Your task to perform on an android device: In the Hardware Shack app, search for Drill machine
Image 0: 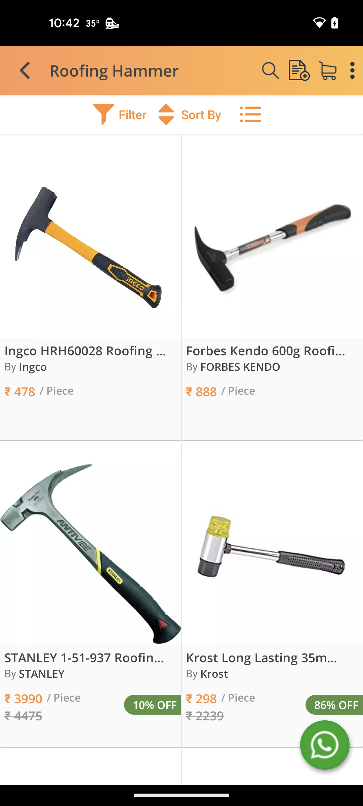
Open Hardware Shack app
Step 0: open app "Hardware Shack"
Image 1: 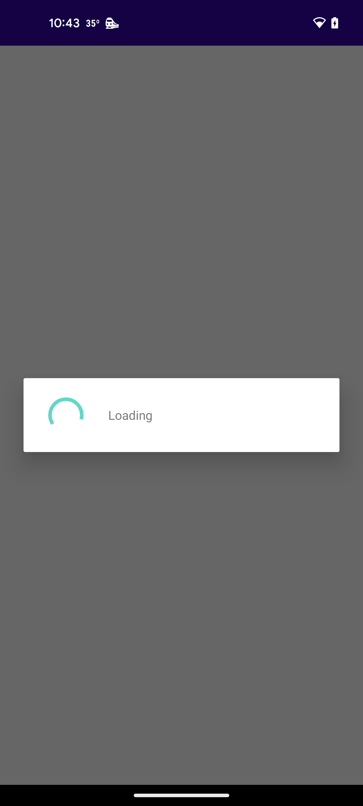
Open Hardware Shack app
Step 1: wait
Image 2: 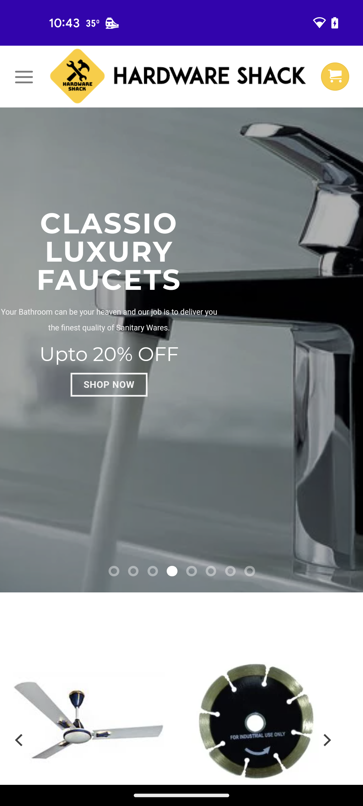
click on menu icon
Step 2: click (19, 85)
Image 3: 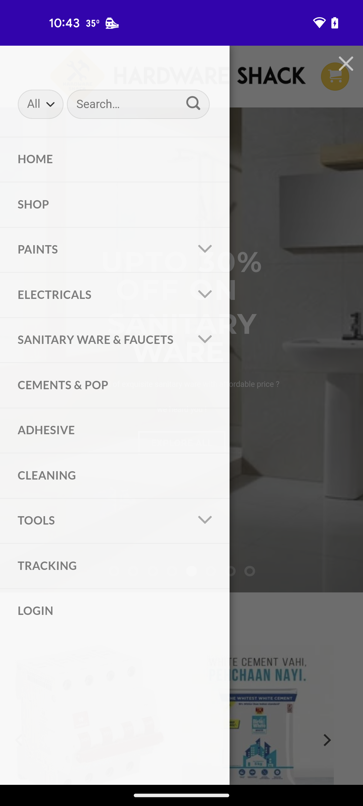
click on search bar
Step 3: click (138, 104)
Image 4: 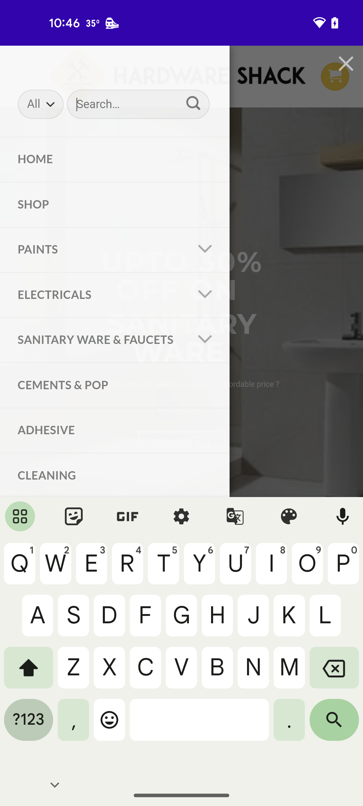
search for drill machine
Step 4: type "drill machine"
Image 5: 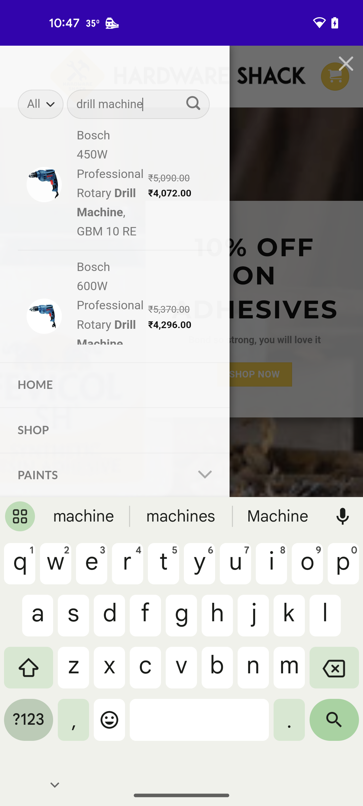
click on search icon
Step 5: click (334, 725)
Image 6: 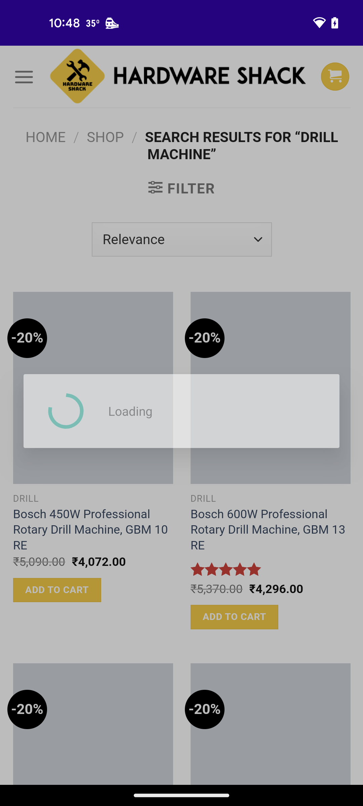
click on search icon
Step 6: wait